Your task to perform on an android device: On the eBay app, search for the hardware products in the home and garden categories.
Image 0: 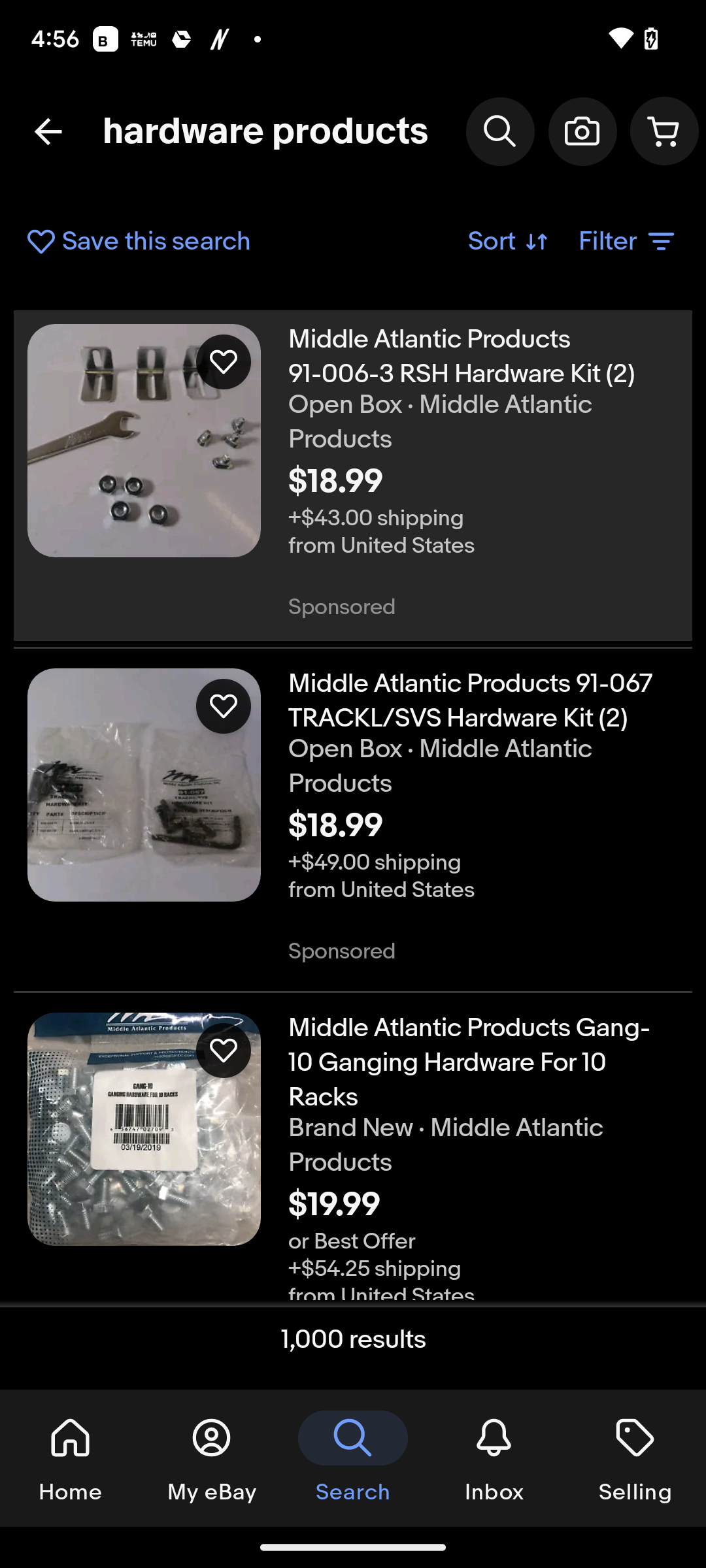
Click on Filter at the top right of the screen.
Step 0: click (628, 242)
Image 1: 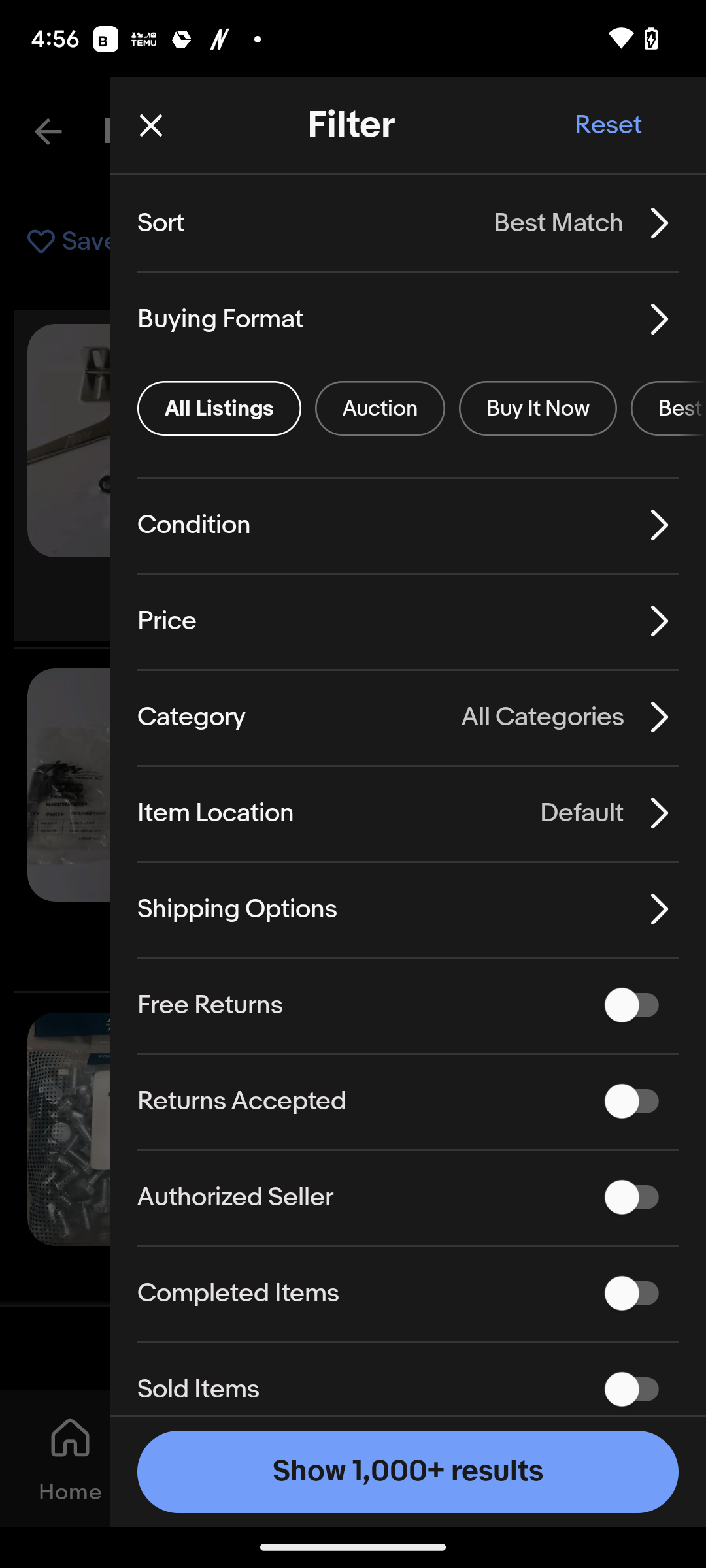
Click on category in the middle of the screen.
Step 1: click (191, 717)
Image 2: 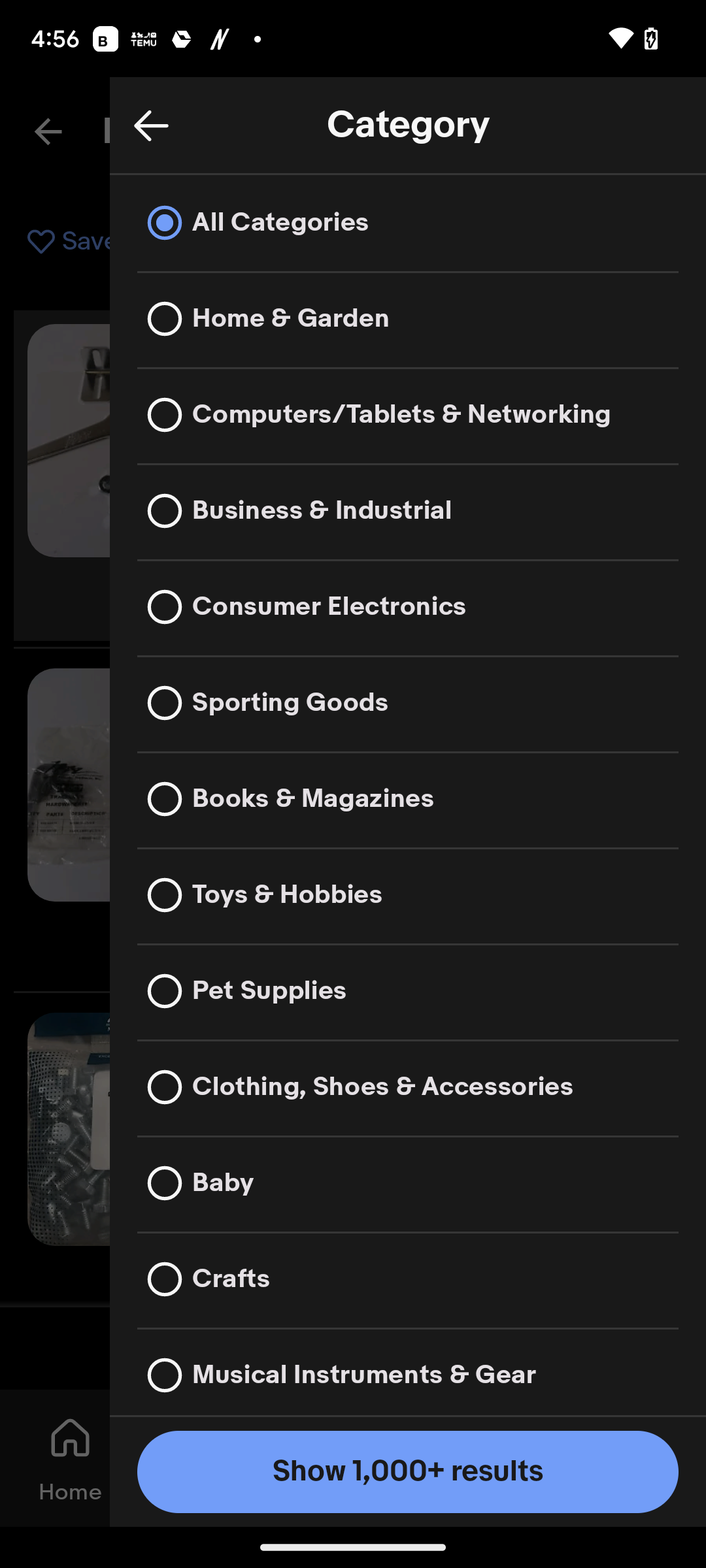
Click on home and garden at the top of the screen.
Step 2: click (219, 365)
Image 3: 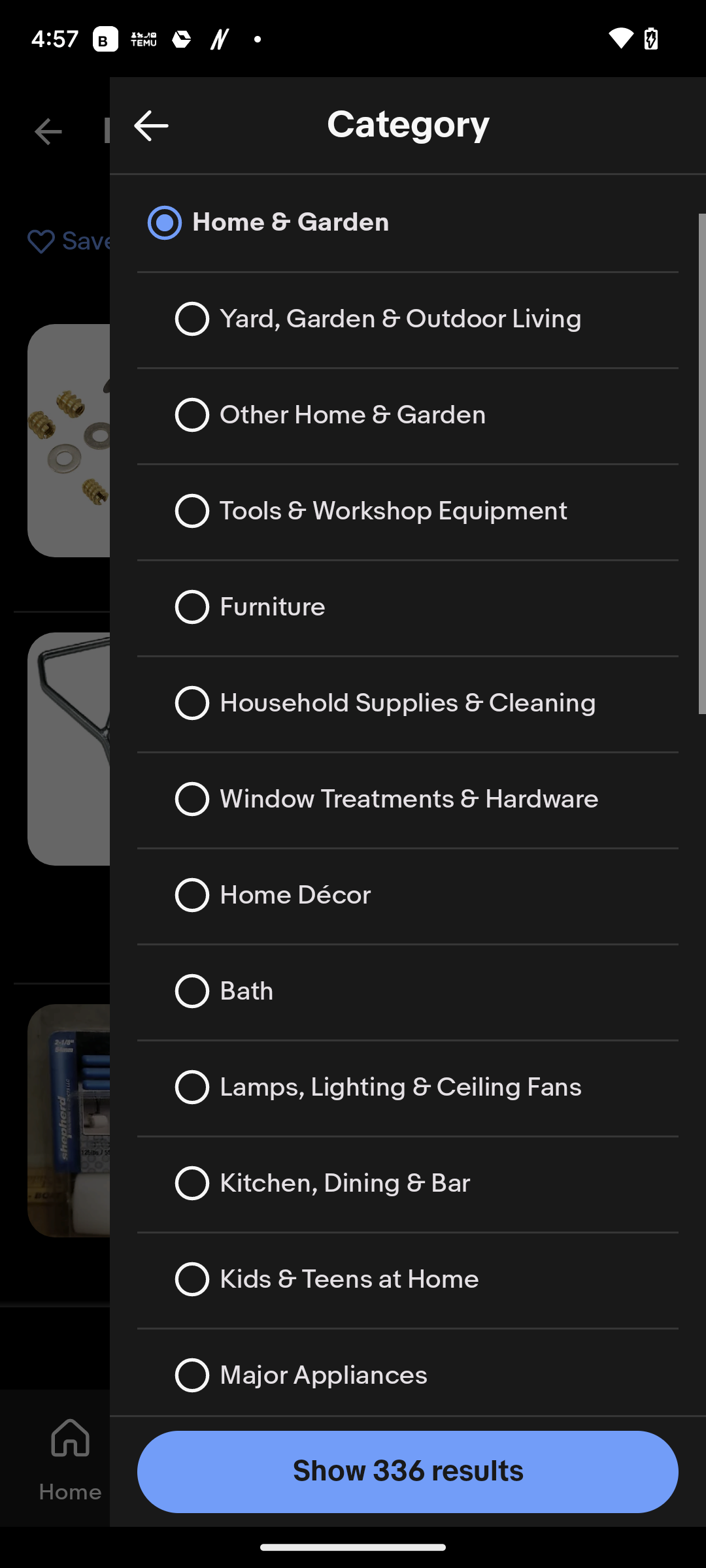
Click on show 336 results at the bottom of the screen.
Step 3: click (353, 1492)